Your task to perform on an android device: Add Sherwani to your cart to save this outfit
Image 0: 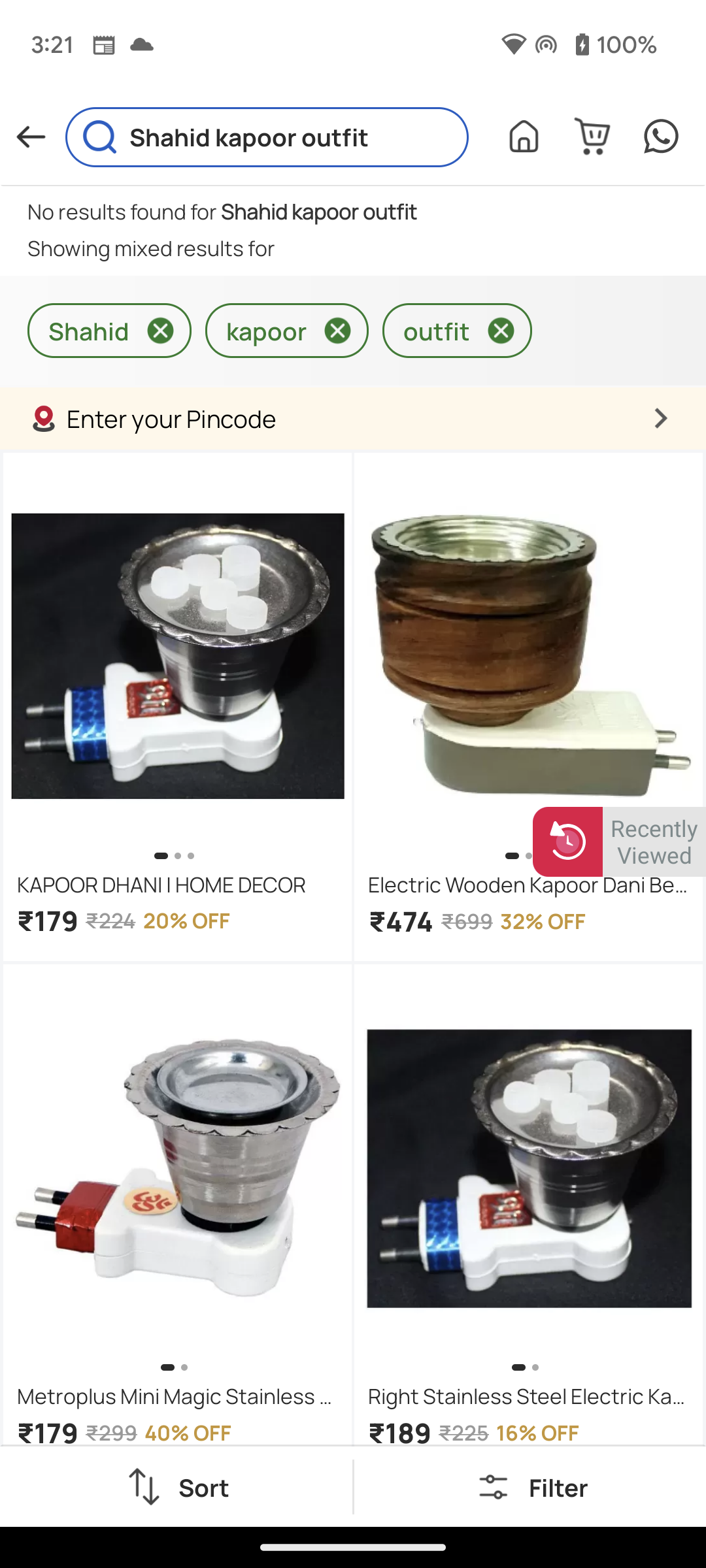
Click on the search bar at the top of the screen
Step 0: click (292, 137)
Image 1: 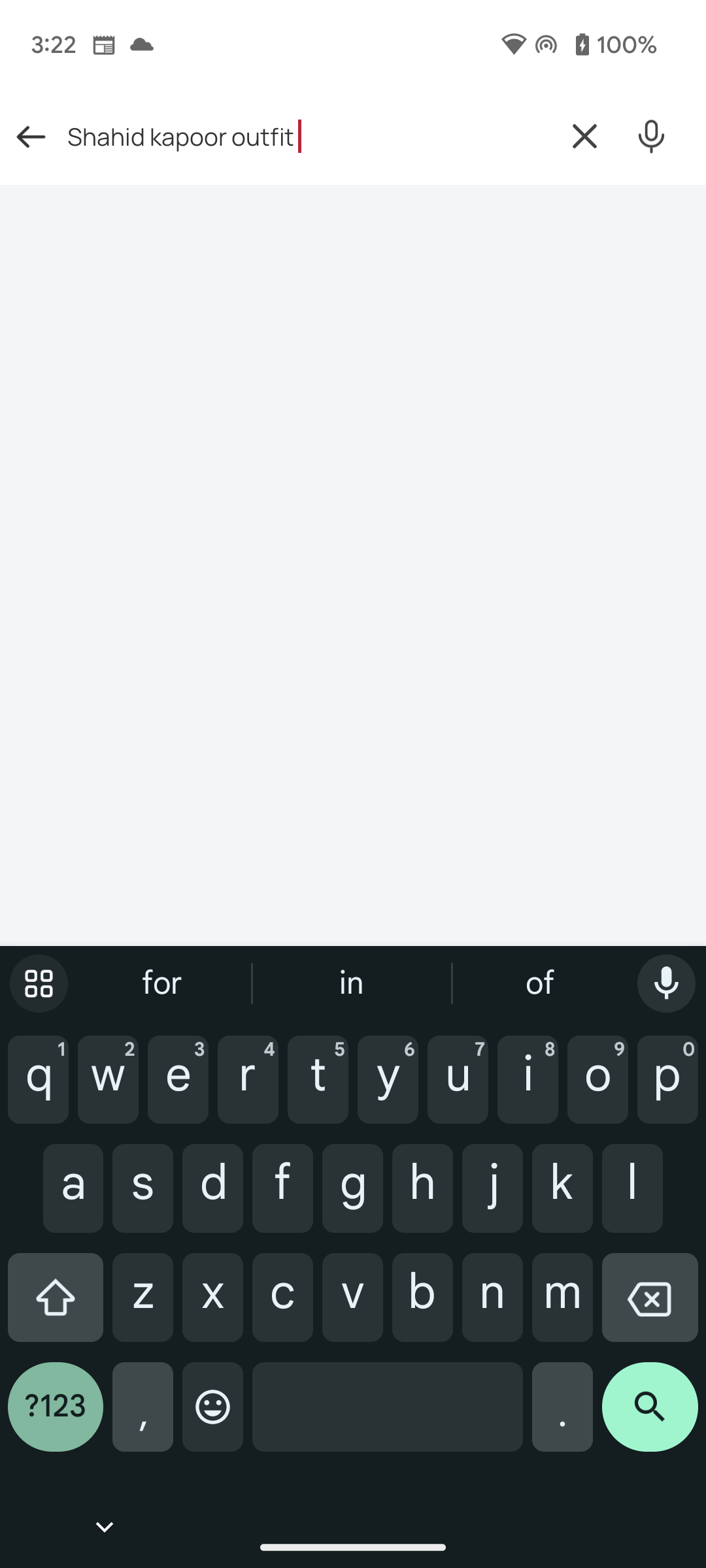
Click on the cross icon of the search bar at the top right corner of the screen
Step 1: click (593, 135)
Image 2: 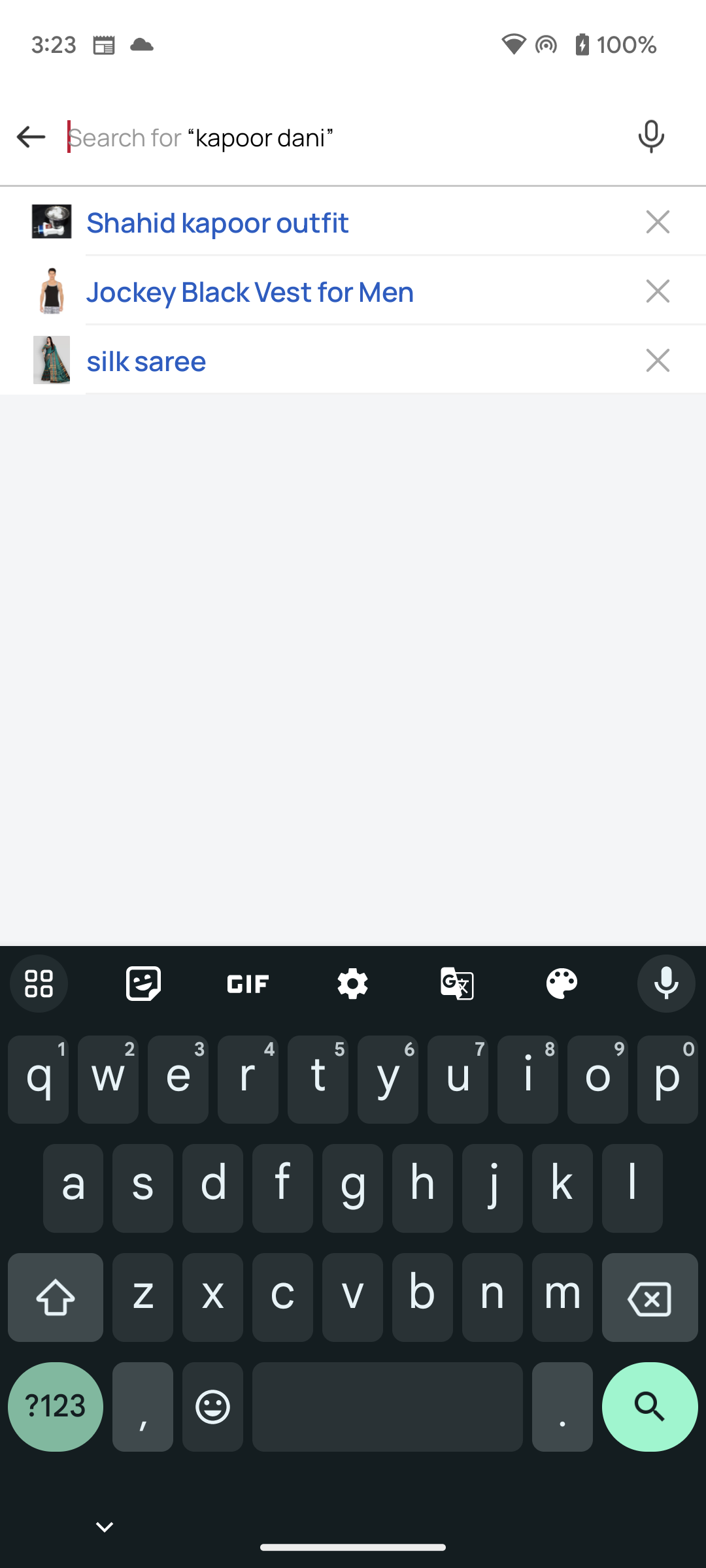
Type Sherwani in the search bar
Step 2: type "Sherwani"
Image 3: 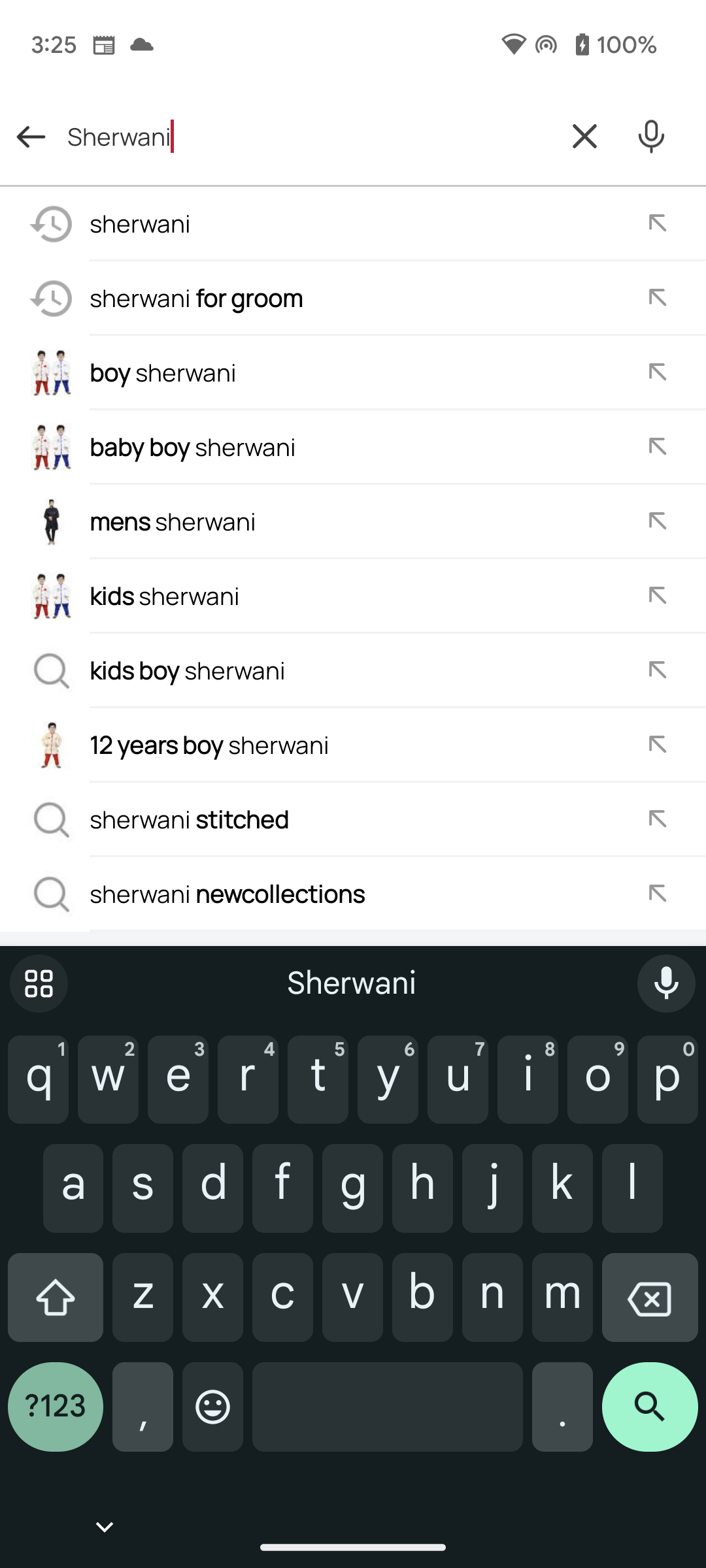
Click on the search icon at the bottom right corner of the screen
Step 3: click (650, 1417)
Image 4: 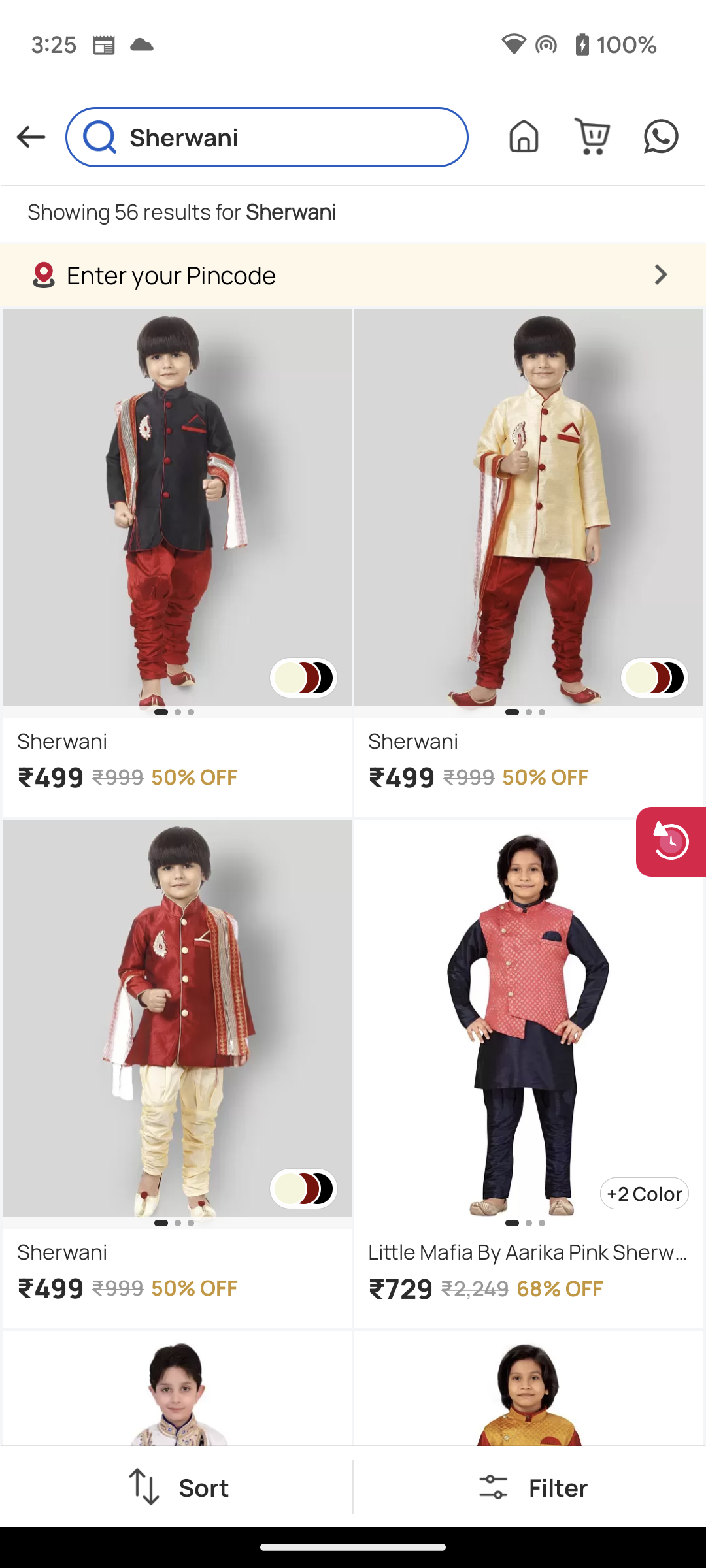
Click on the first search result 
Step 4: click (177, 513)
Image 5: 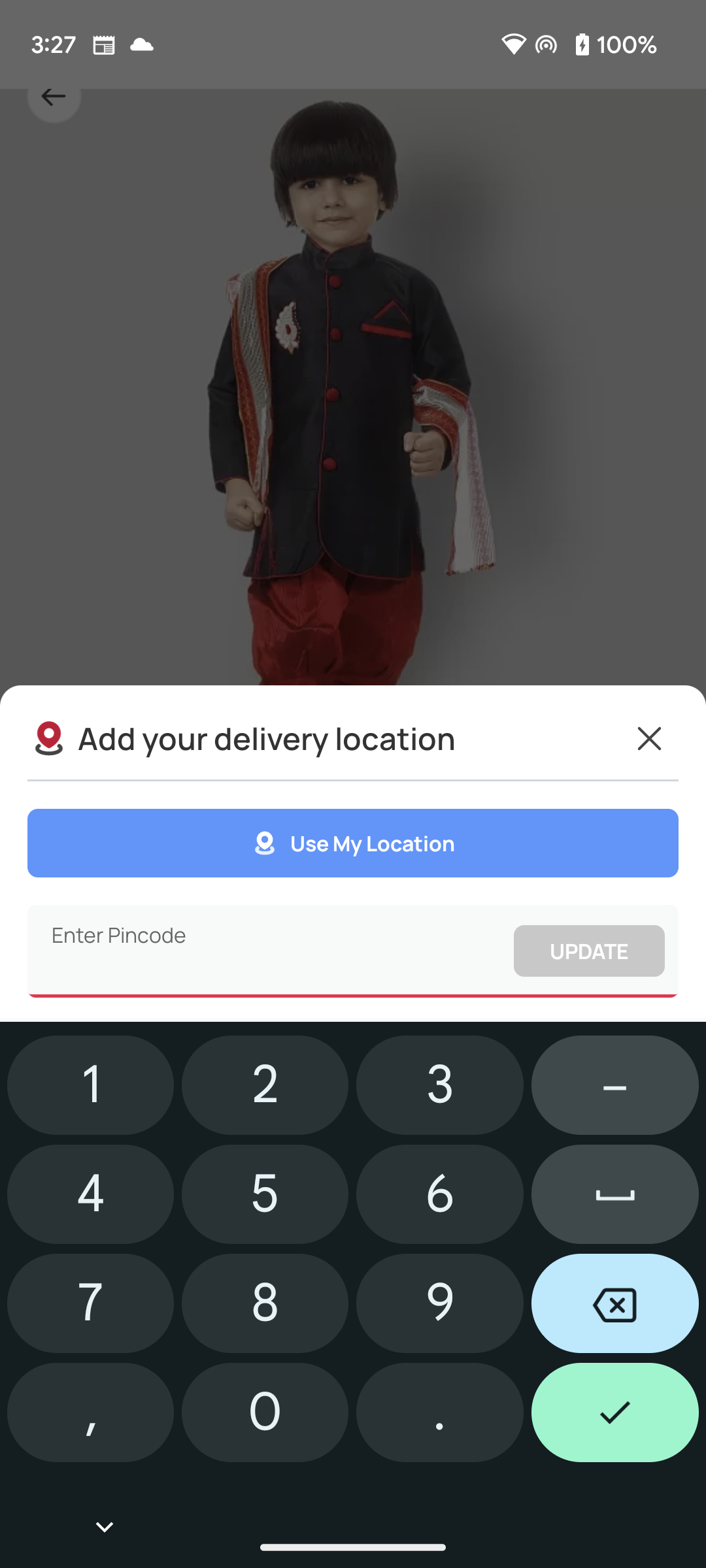
Click on the cross icon to close the pop up window
Step 5: click (648, 738)
Image 6: 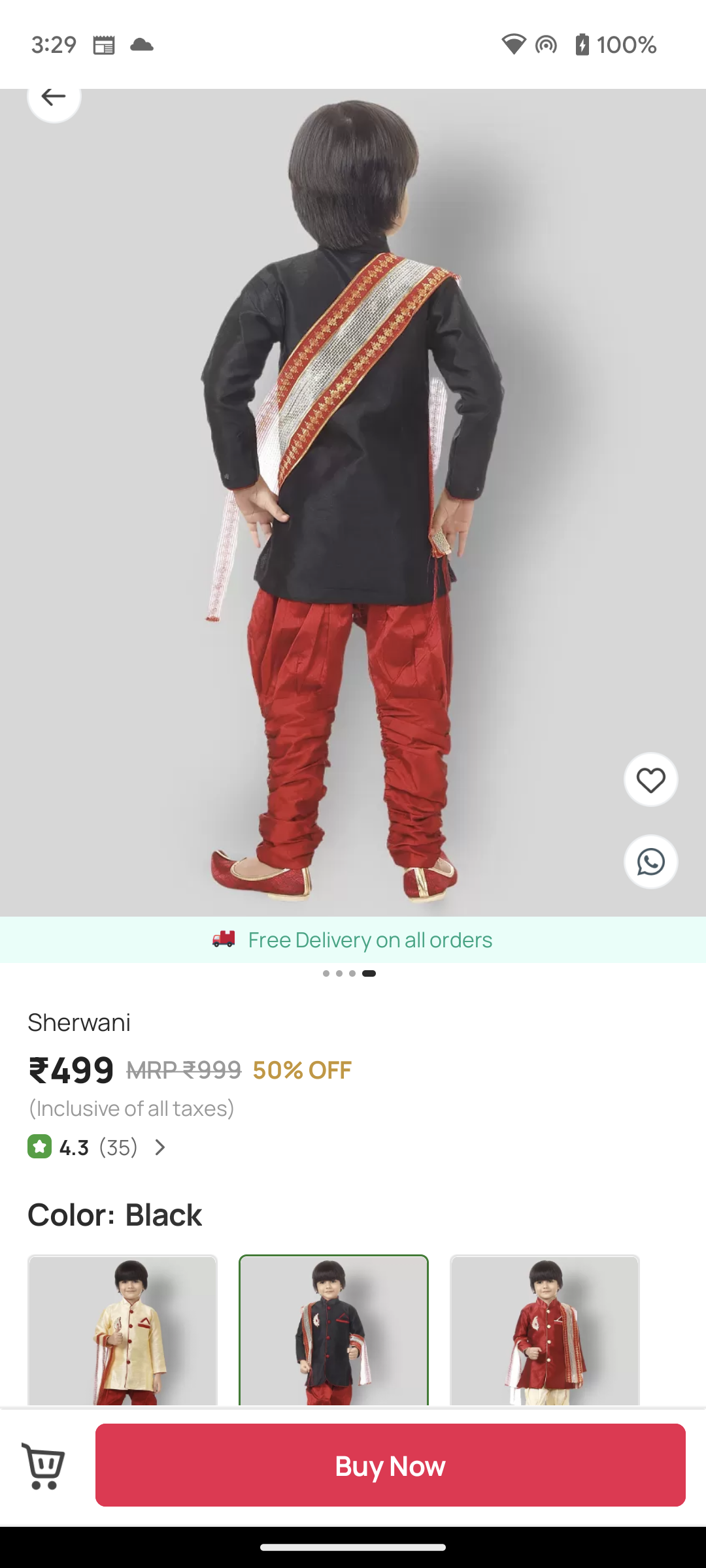
Click on the cart icon to save the sherwani to your cart
Step 6: click (45, 1465)
Image 7: 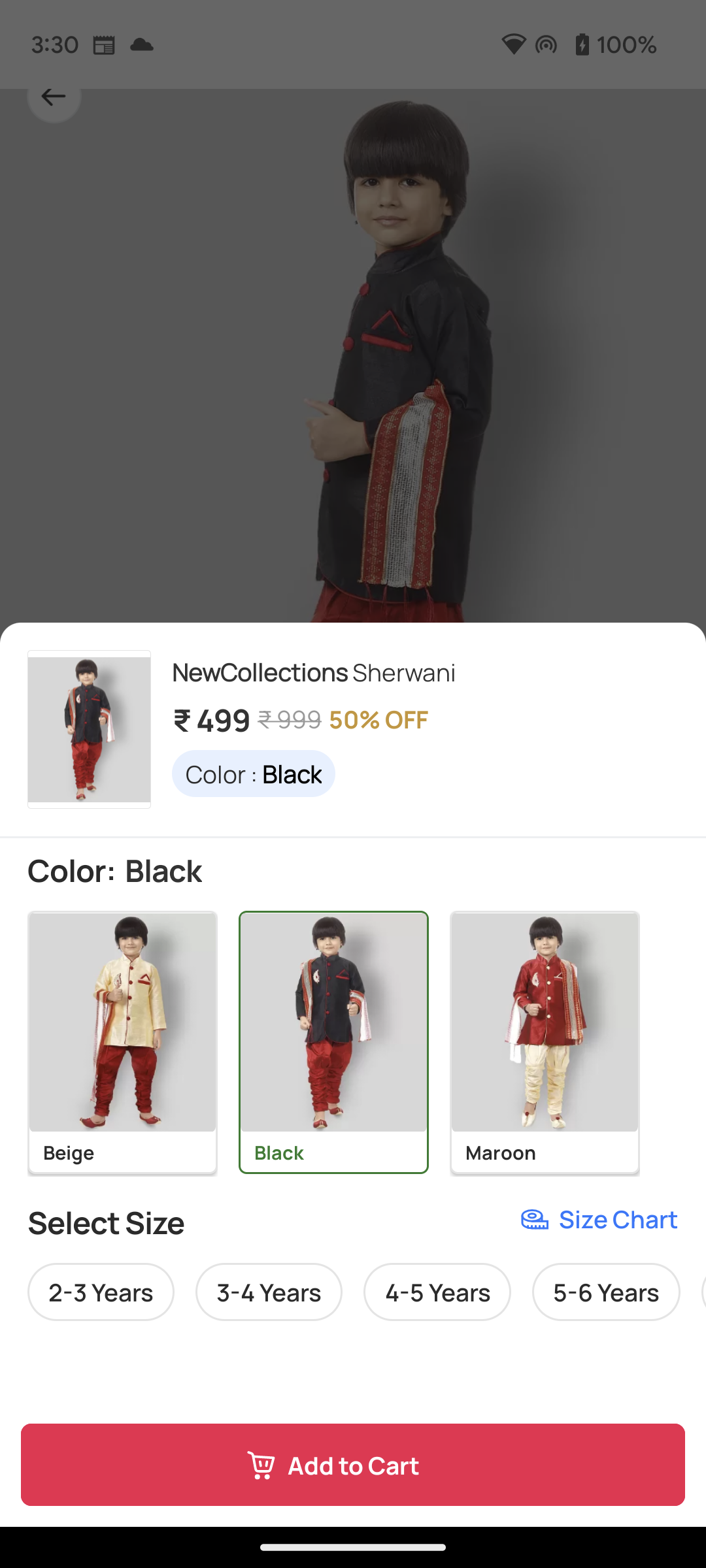
Select size to 4 - 5 Years
Step 7: click (437, 1292)
Image 8: 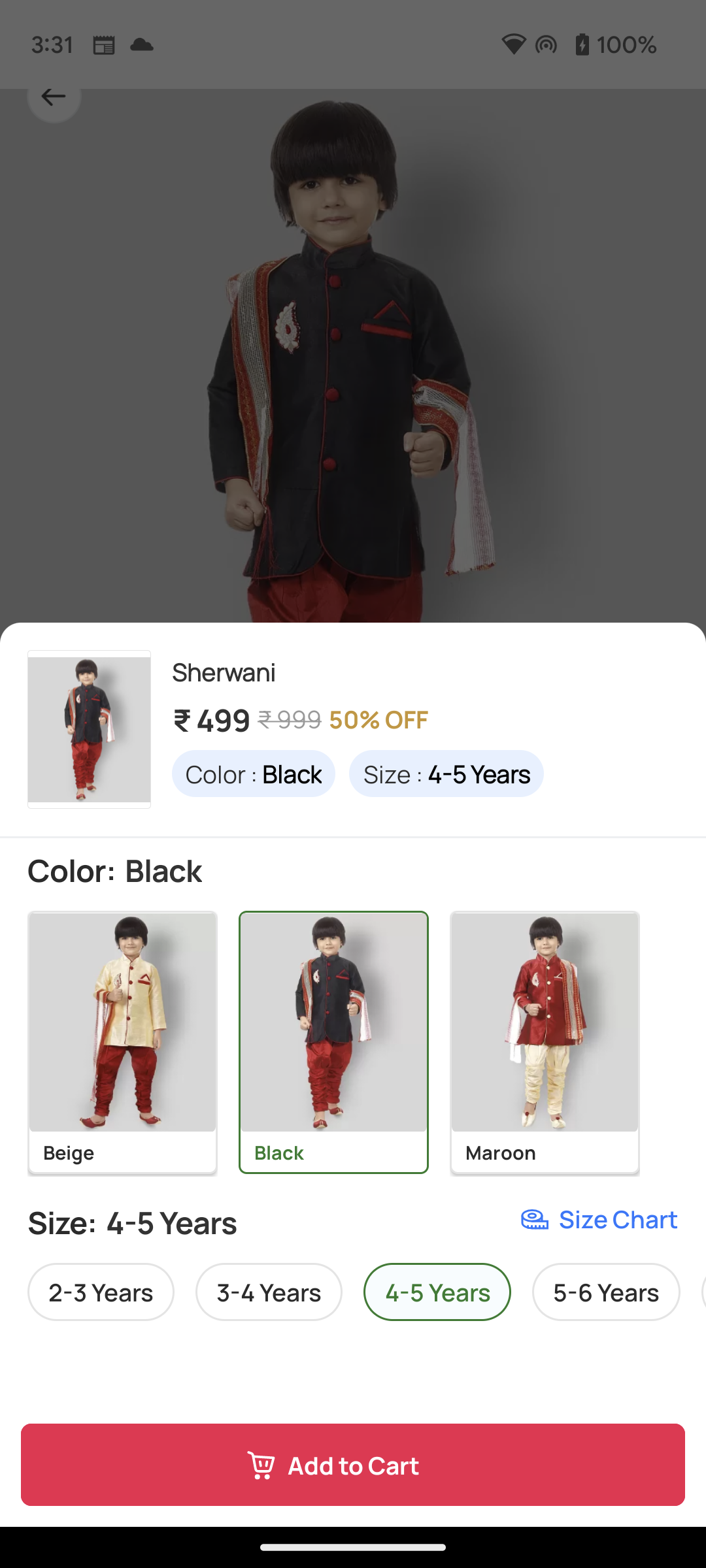
Click on the Add to cart button at the bottom of the screen
Step 8: click (352, 1465)